Your task to perform on an android device: Open the Vimeo app and search for videos related to my favorite music artist. I want to play George Bizet videos, and I also want to play my favorite classical genre videos, so play videos like this.
Image 0: 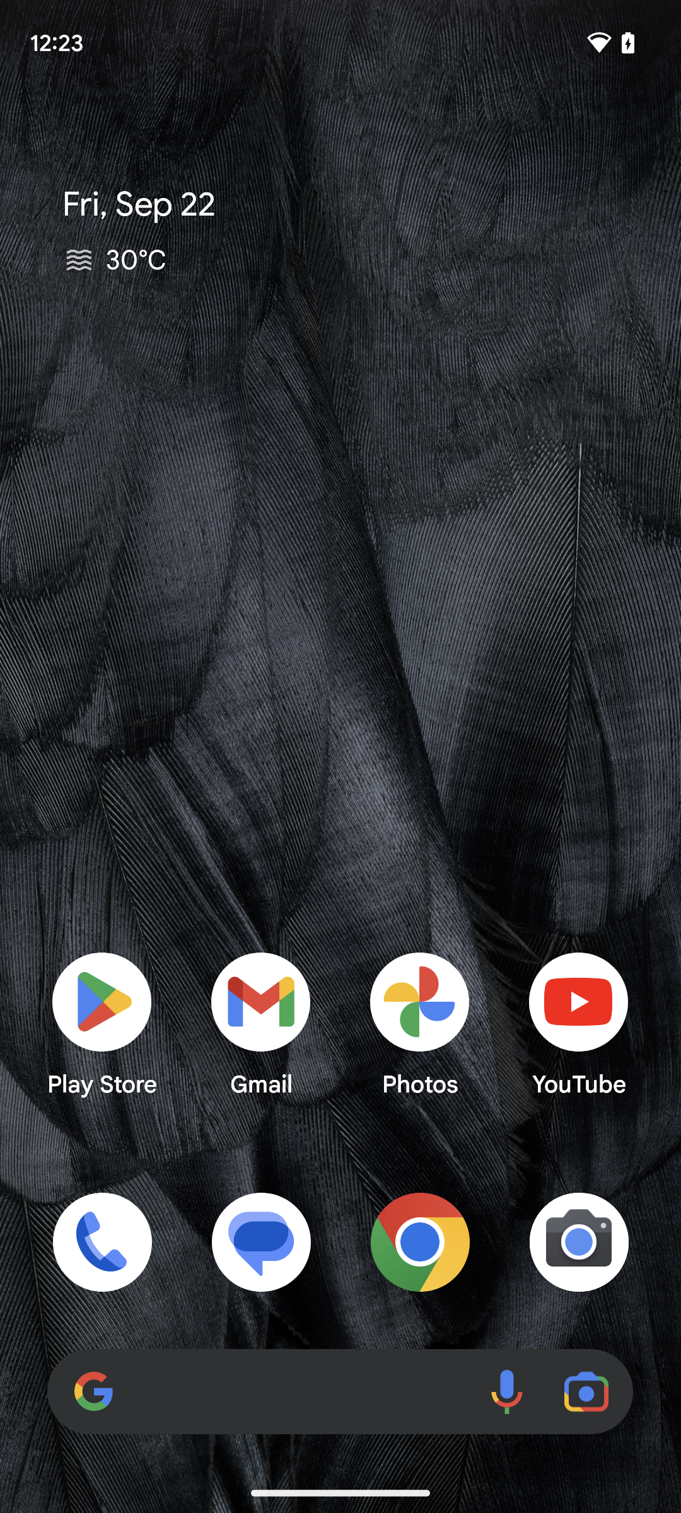
Open the Vimeo app.
Step 0: open app "Vimeo"
Image 1: 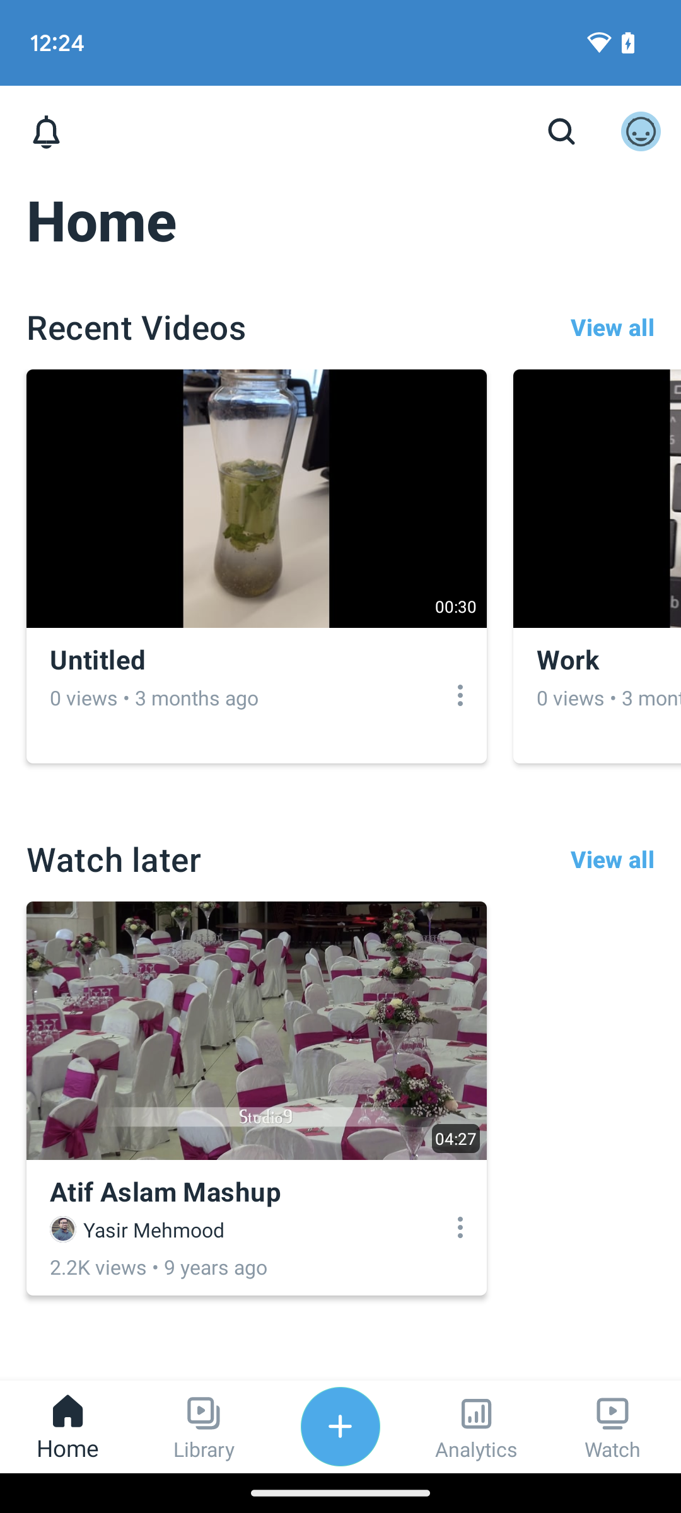
Tap on the search bar at the top of the screen.
Step 1: click (561, 132)
Image 2: 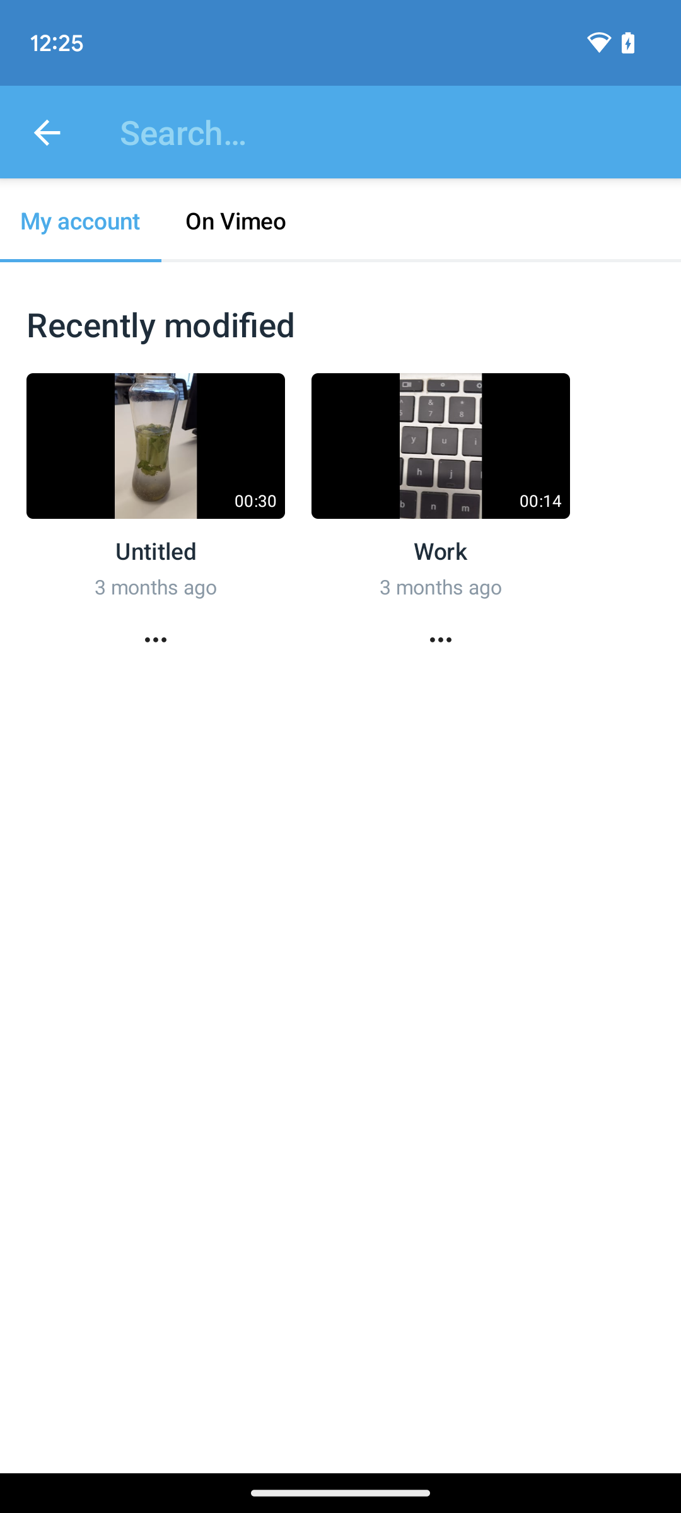
Tap on the search bar at the top of the screen.
Step 2: click (397, 132)
Image 3: 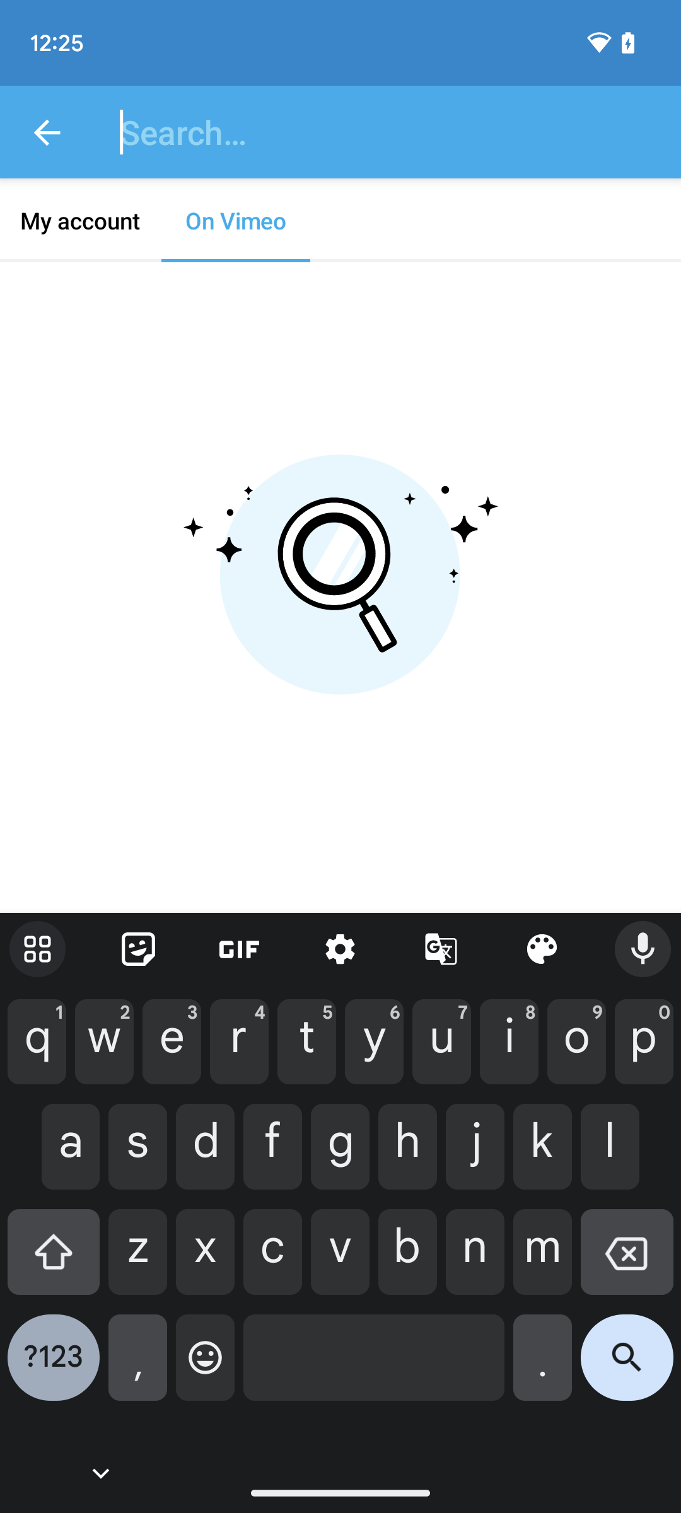
Search for Erik Satie videos.
Step 3: type "Erik setie video"
Image 4: 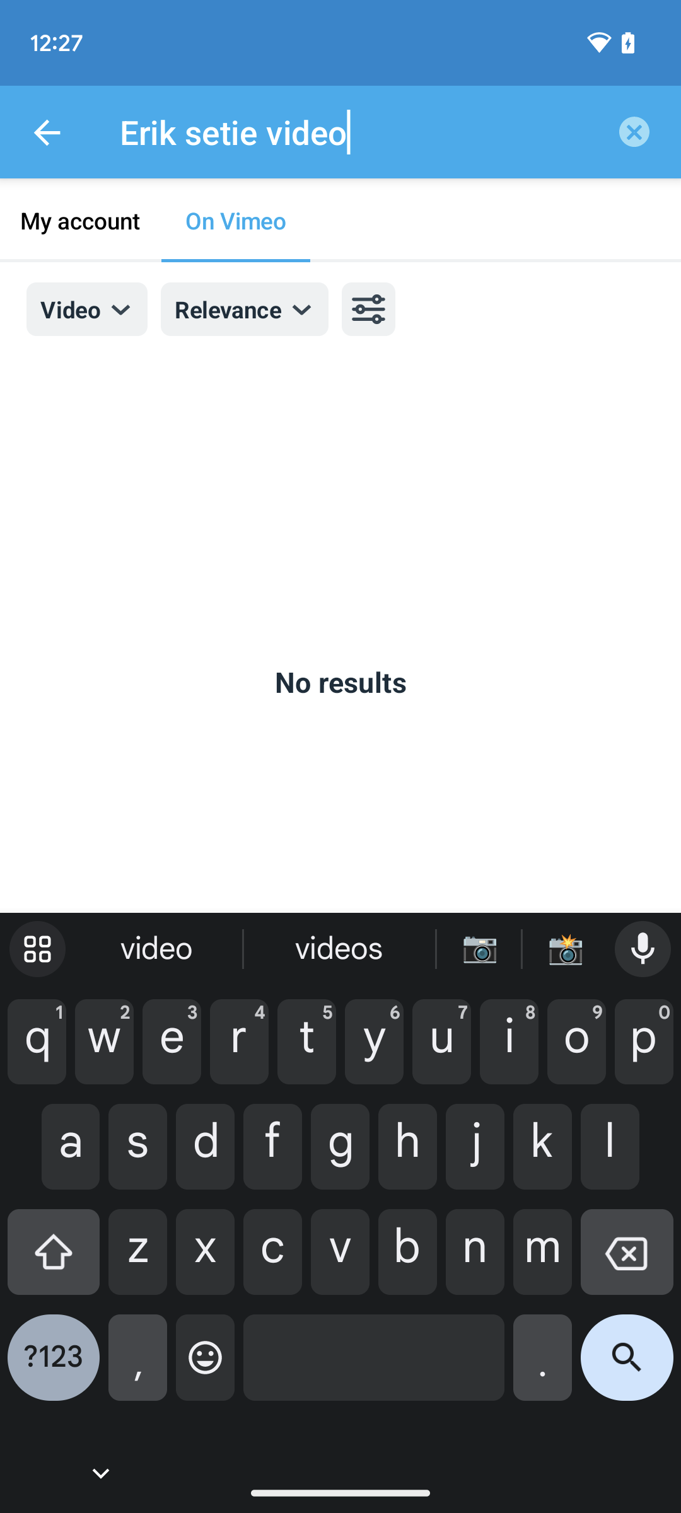
Search for George Bizet
Step 4: type "George Bizet videos"
Image 5: 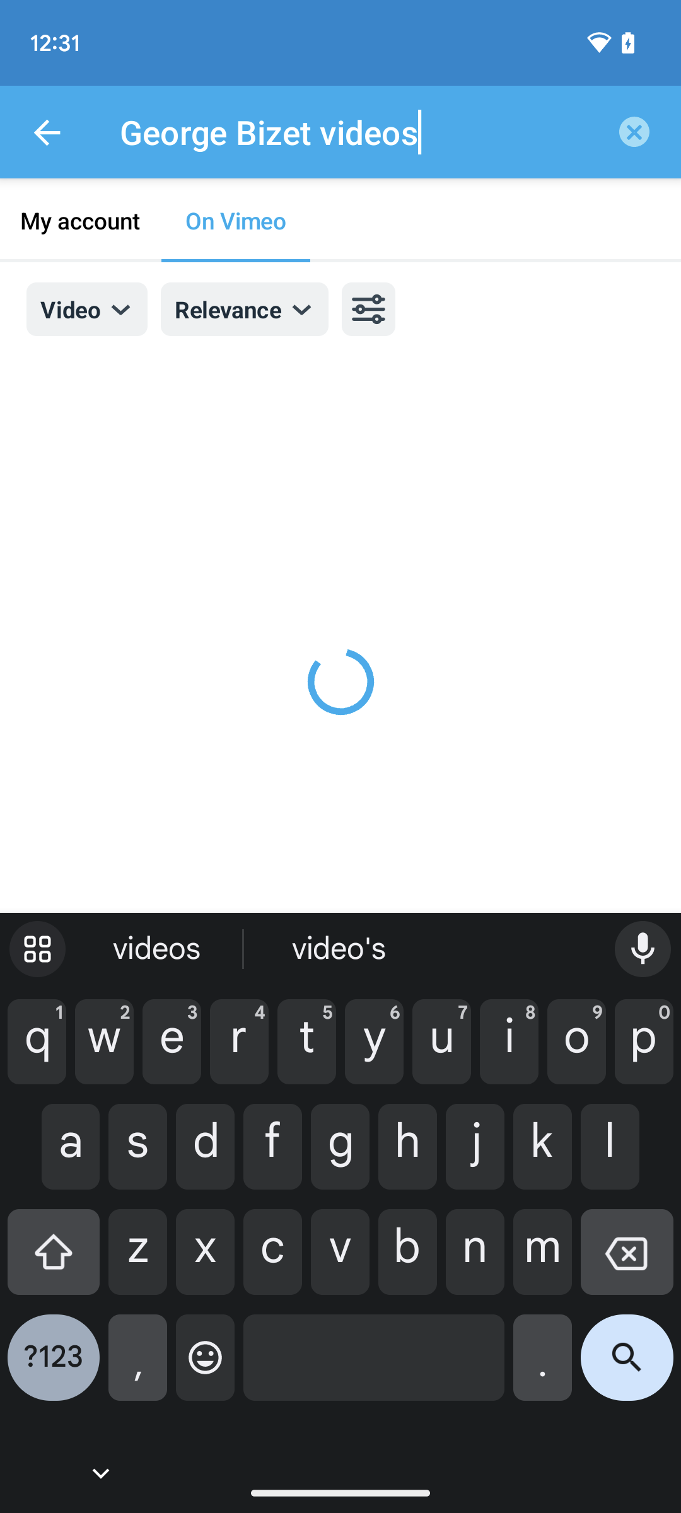
Search for George Bizet
Step 5: wait